Your task to perform on an android device: create an event as yoga session for relief the  strees on 1st september 2023 at park
Image 0: 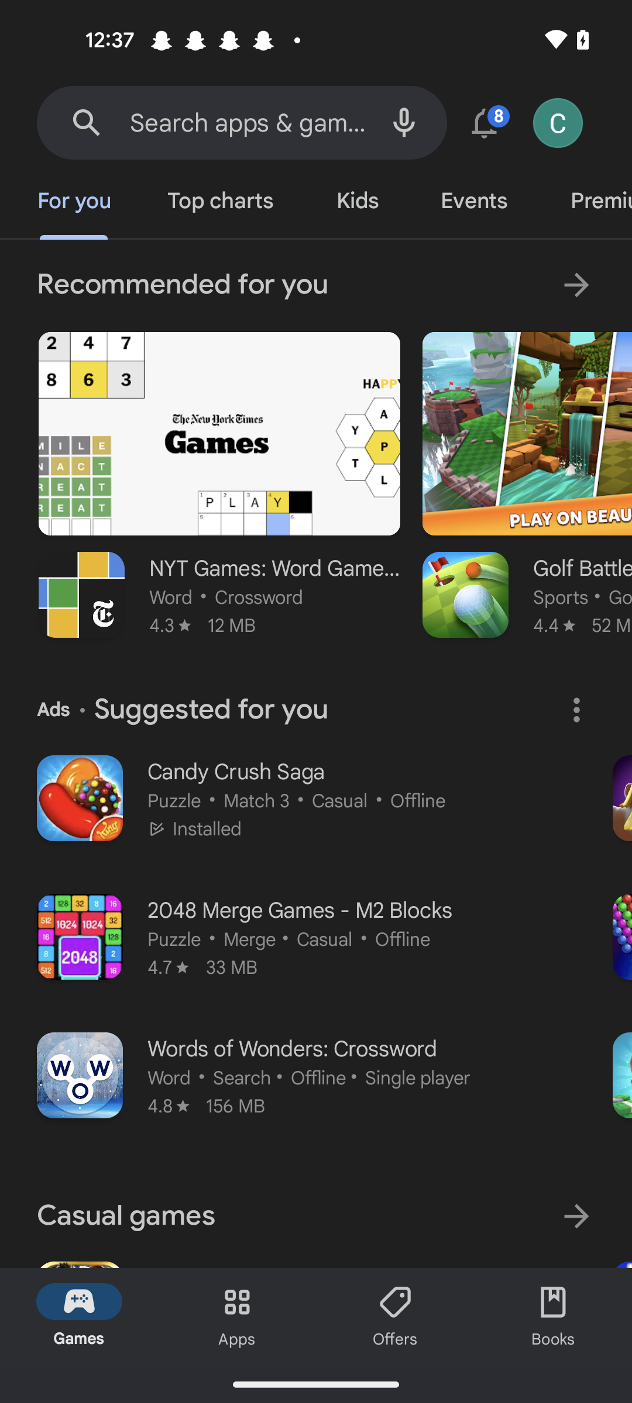
open the gmail app
Step 0: open app "Gmail"
Image 1: 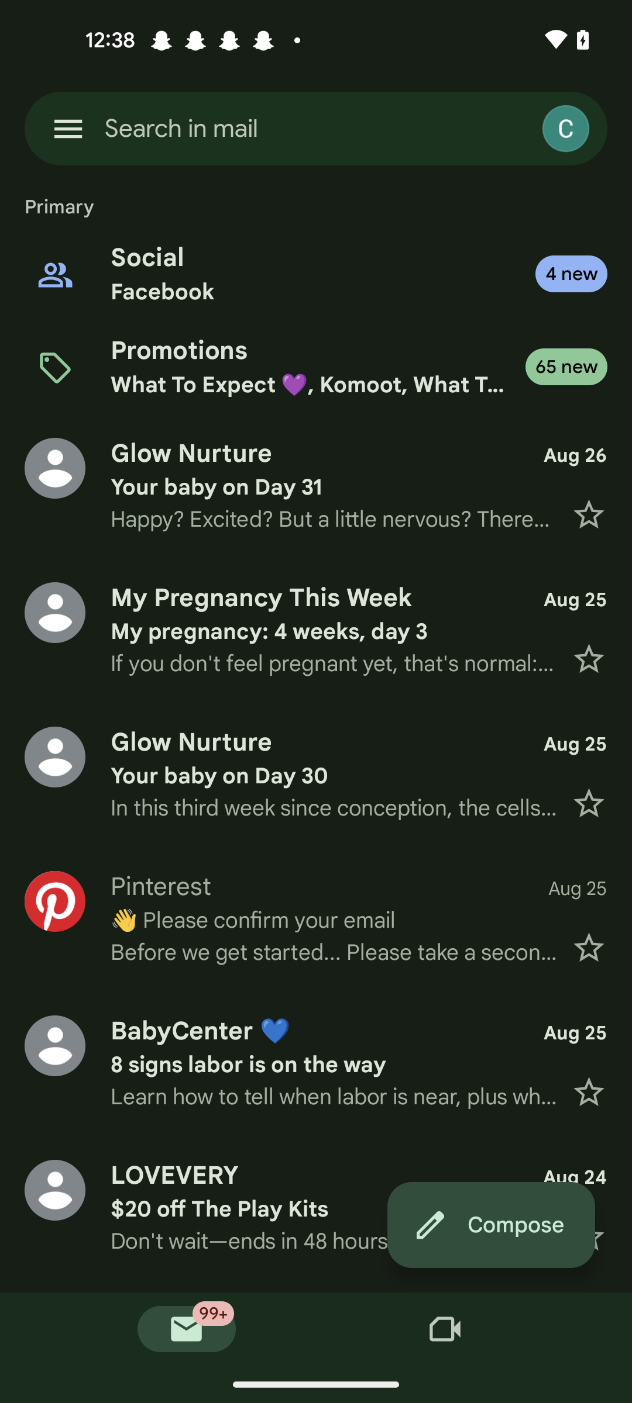
Click on the menu icon at the top left corner of the screen
Step 1: click (68, 128)
Image 2: 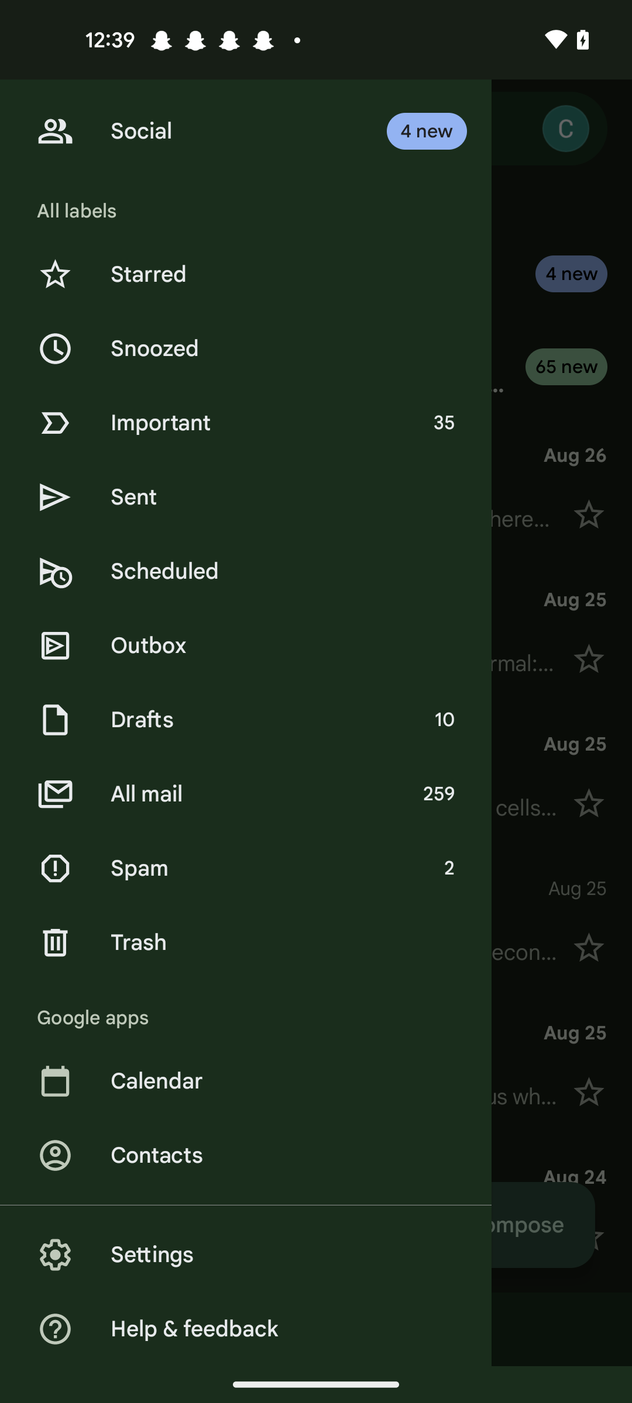
Click on the calendar
Step 2: click (294, 1081)
Image 4: 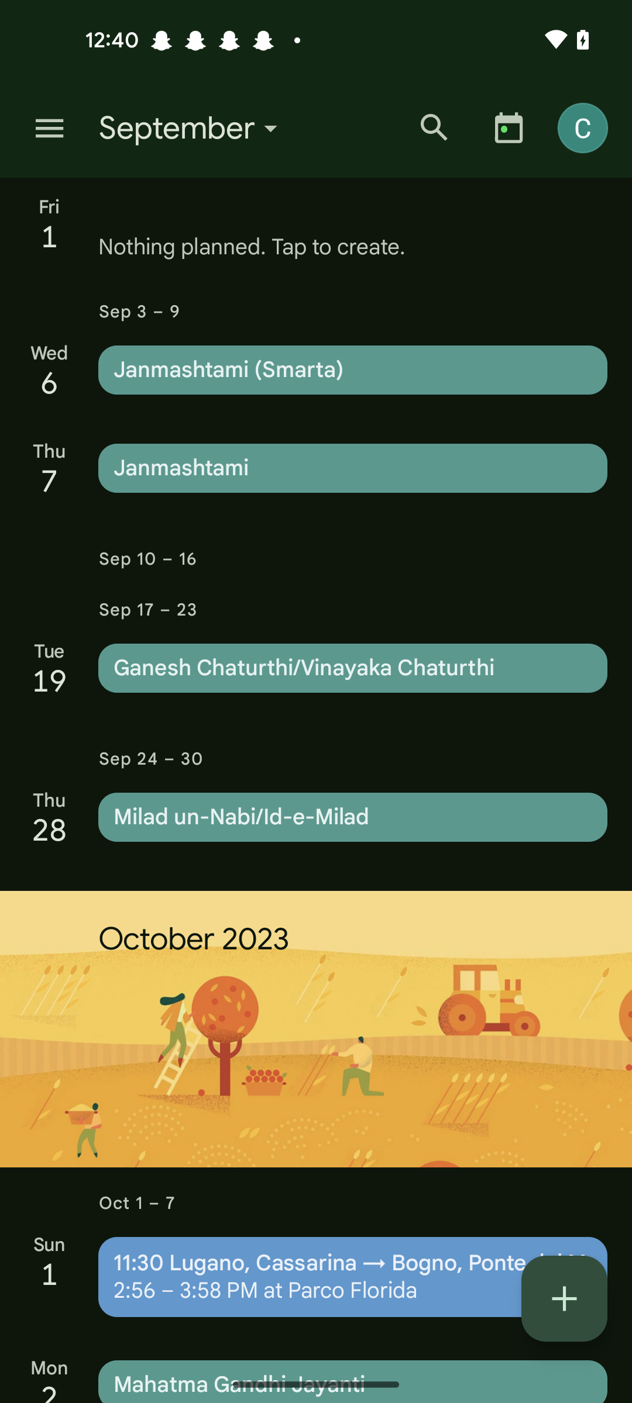
Click on the + icon at the bottom right corner of the screen
Step 4: click (564, 1298)
Image 5: 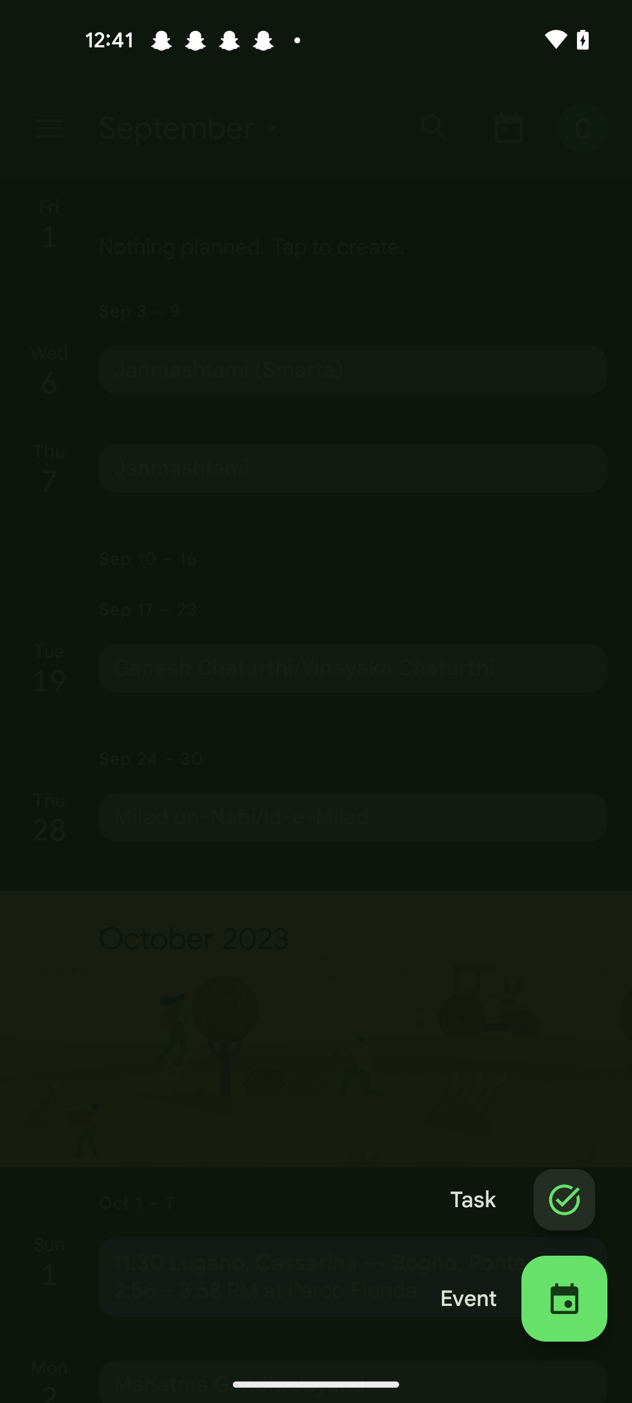
Click on the Event icon at the bottom right corner of the screen
Step 5: click (564, 1298)
Image 6: 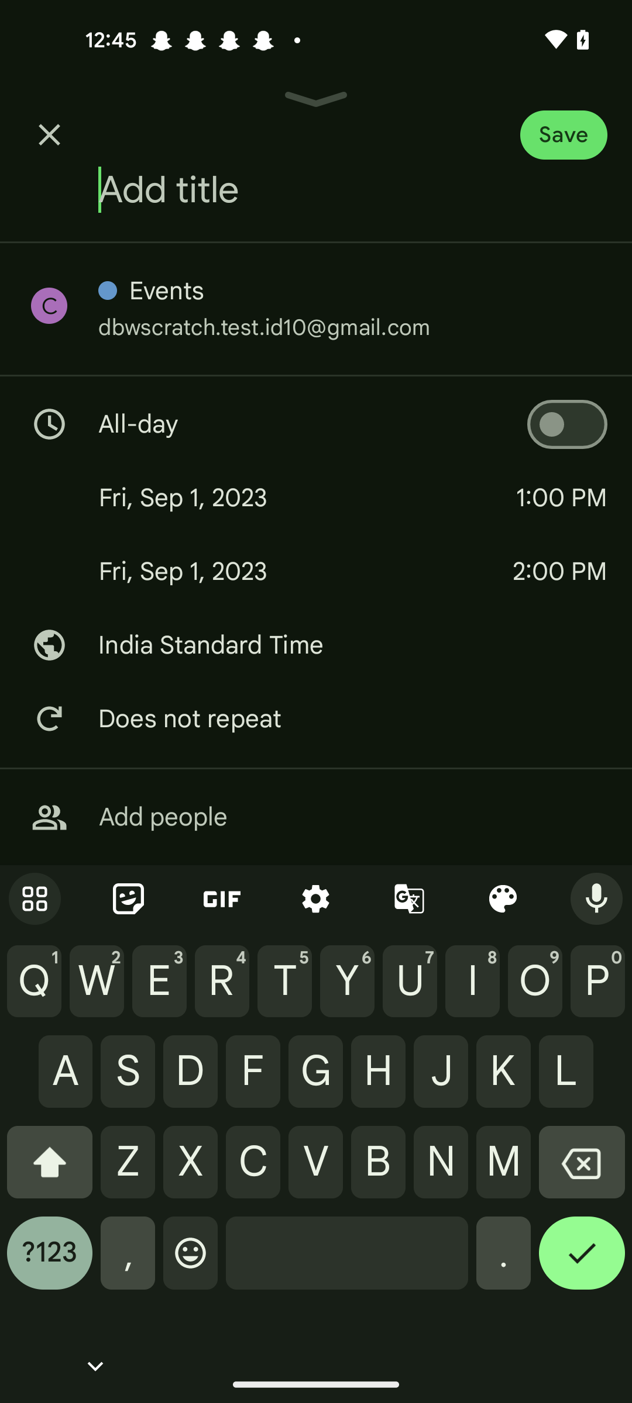
Add title as yoga session
Step 6: type "yoga session"